Your task to perform on an android device: I dont want any minute of my weekend. View the details of the earliest train departing at 8:15 AM in the Omio app.
Image 0: 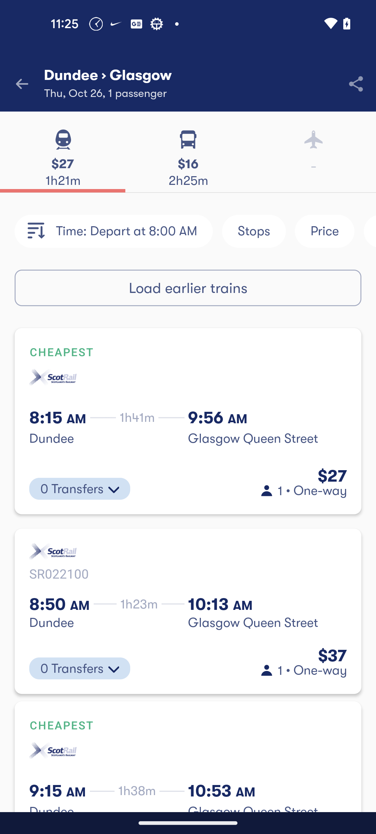
Click on the first train departing at 8:15 AM
Step 0: click (58, 417)
Image 1: 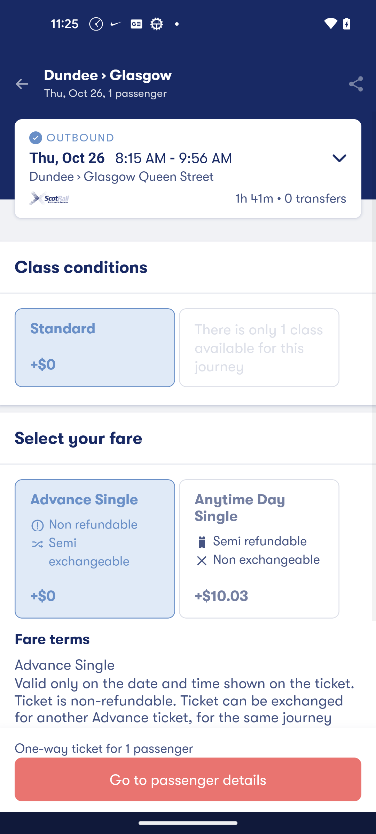
Swipe up for the train details
Step 1: scroll down
Image 2: 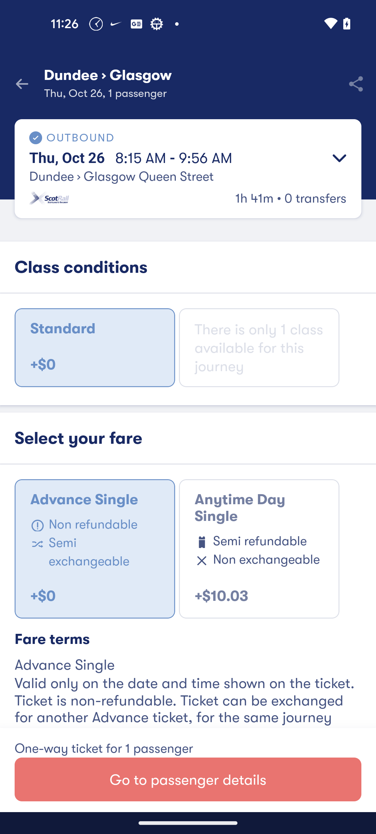
Swipe up for the train details
Step 2: scroll down
Image 3: 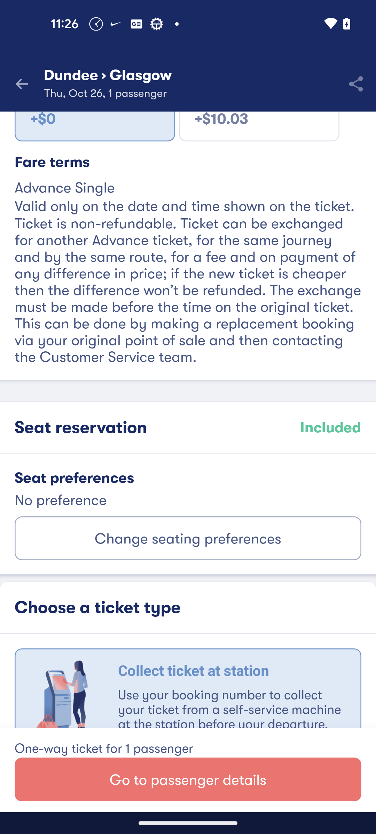
Swipe up for the train details
Step 3: scroll down